Your task to perform on an android device: In the eBay app, look for the Shoes with the Activewear filter.
Image 0: 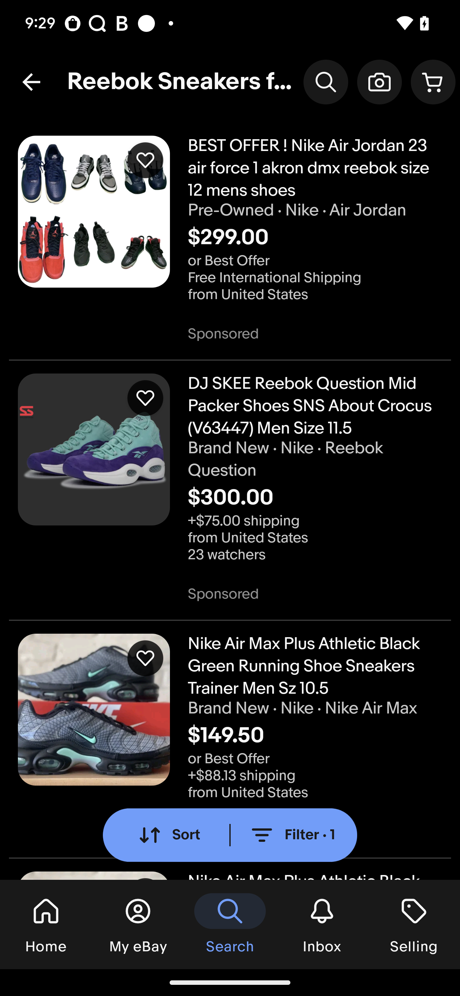
Click on the filter option 
Step 0: click (292, 835)
Image 1: 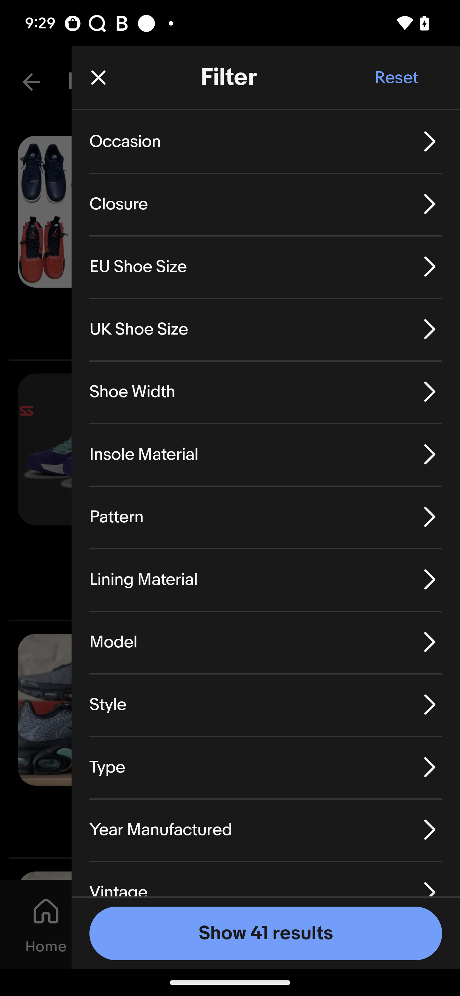
Click on the occasion option
Step 1: click (106, 152)
Image 2: 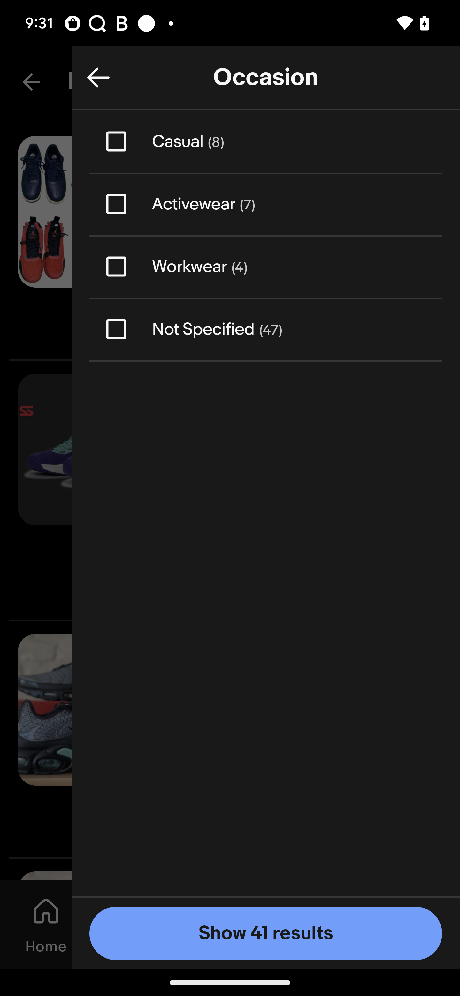
Click on the activewear filter
Step 2: click (129, 266)
Image 3: 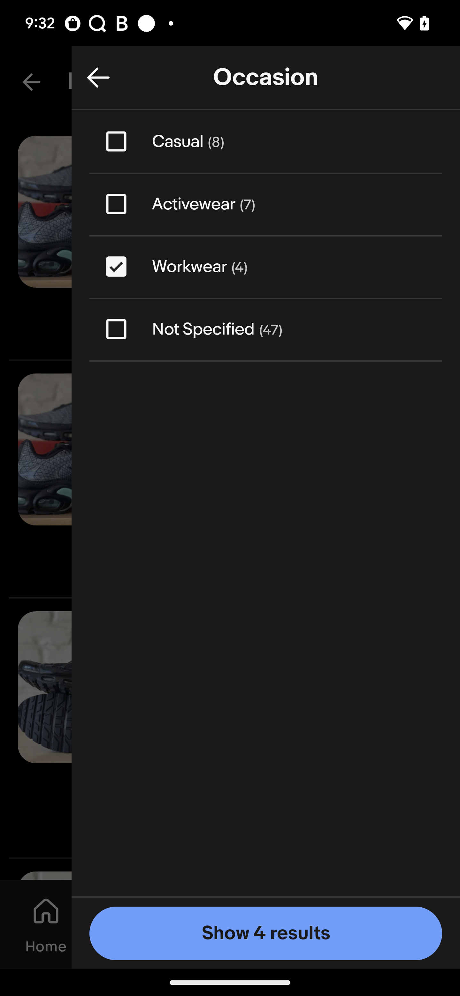
Click on the show results button
Step 3: click (322, 924)